Your task to perform on an android device: Before purchasing Heavy-Duty Rubber-Coated Adjustable Wrench I want to read reviews of this wrench set, so view all reviews of this wrench set in the Temu app.
Image 0: 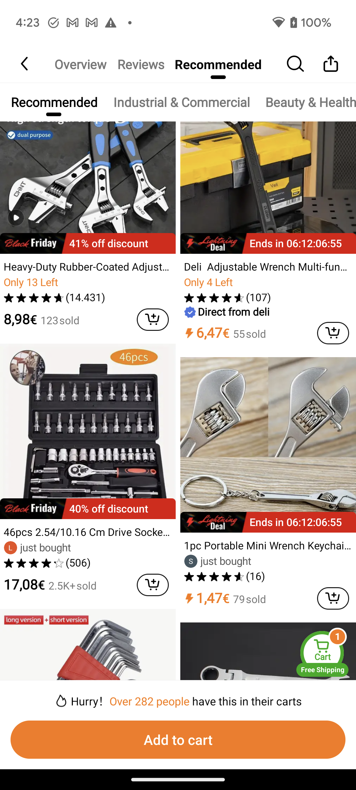
Scroll up to read reviews of this wrench set.
Step 0: scroll up
Image 1: 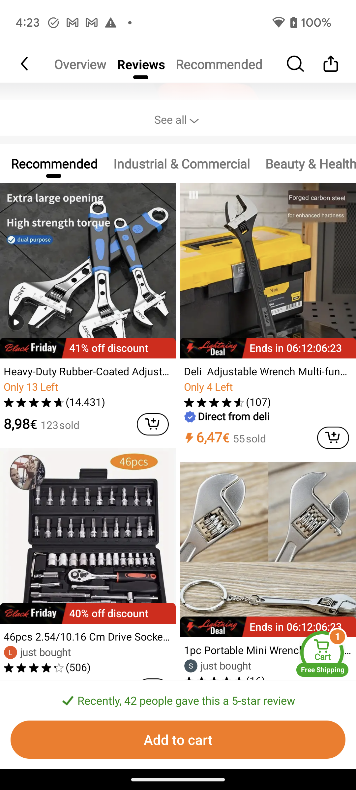
Scroll up to read reviews of this wrench set.
Step 1: scroll up
Image 2: 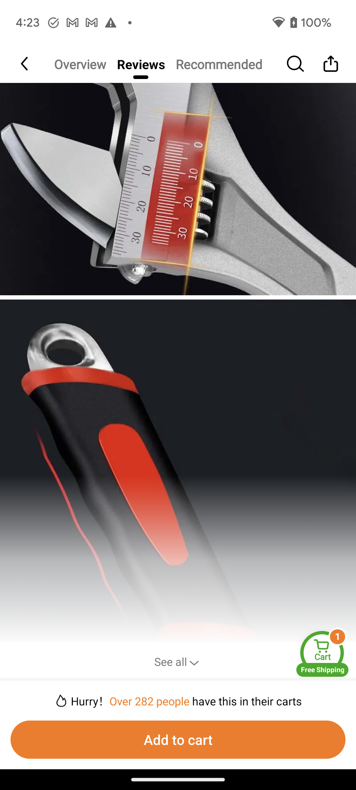
Scroll up to read reviews of this wrench set.
Step 2: scroll up
Image 3: 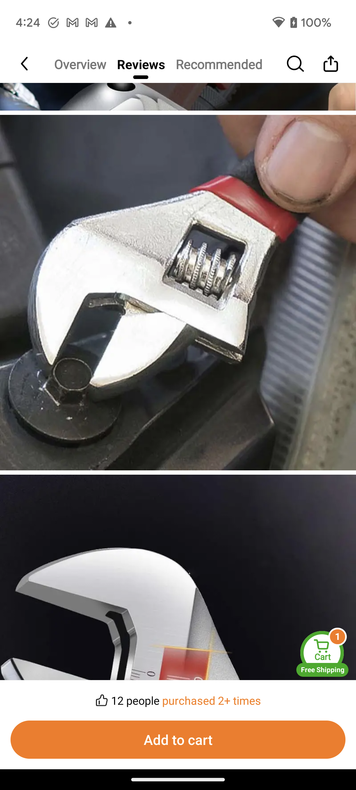
Scroll up to read reviews of this wrench set.
Step 3: scroll up